Your task to perform on an android device: I want to view locks so that I can buy them.
Image 0: 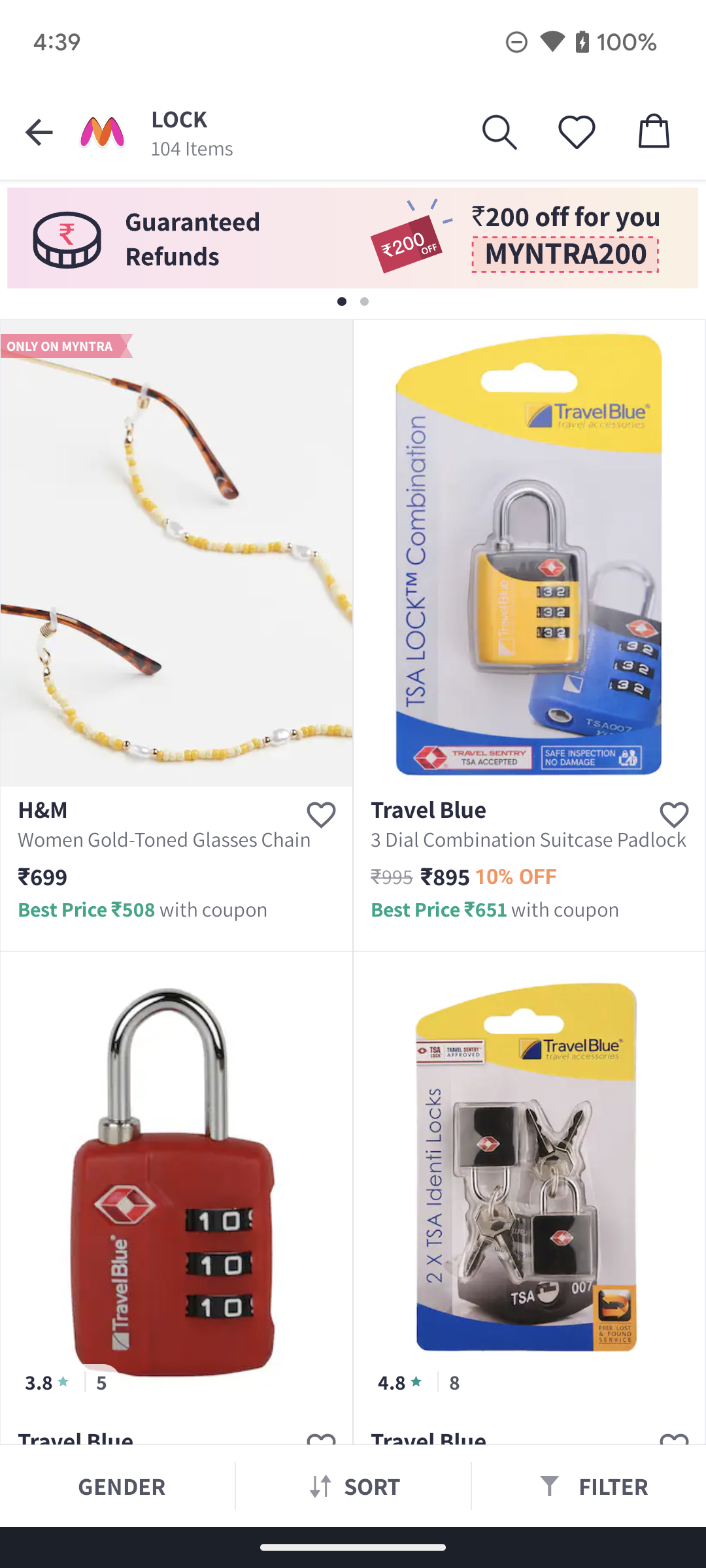
Click on the travel blue option on the screen.
Step 0: click (529, 553)